Your task to perform on an android device: I want to download the Mount Rushmore photo.
Image 0: 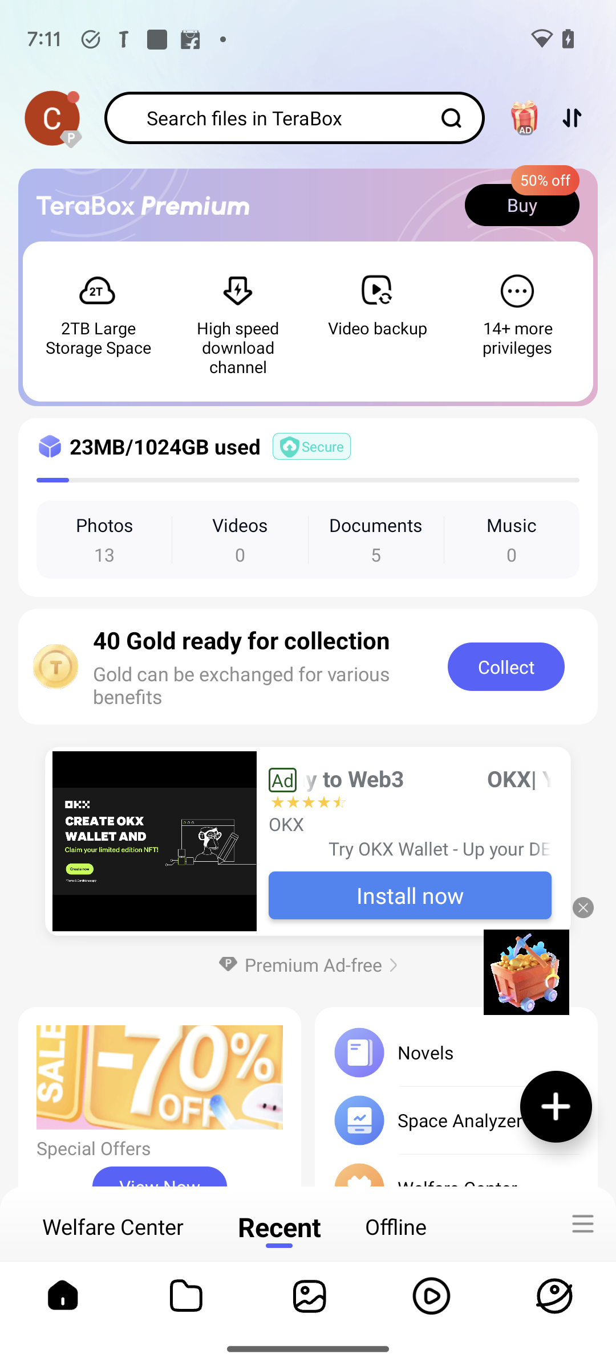
Click on the File icon on the bottom of the screen.
Step 0: click (185, 1296)
Image 1: 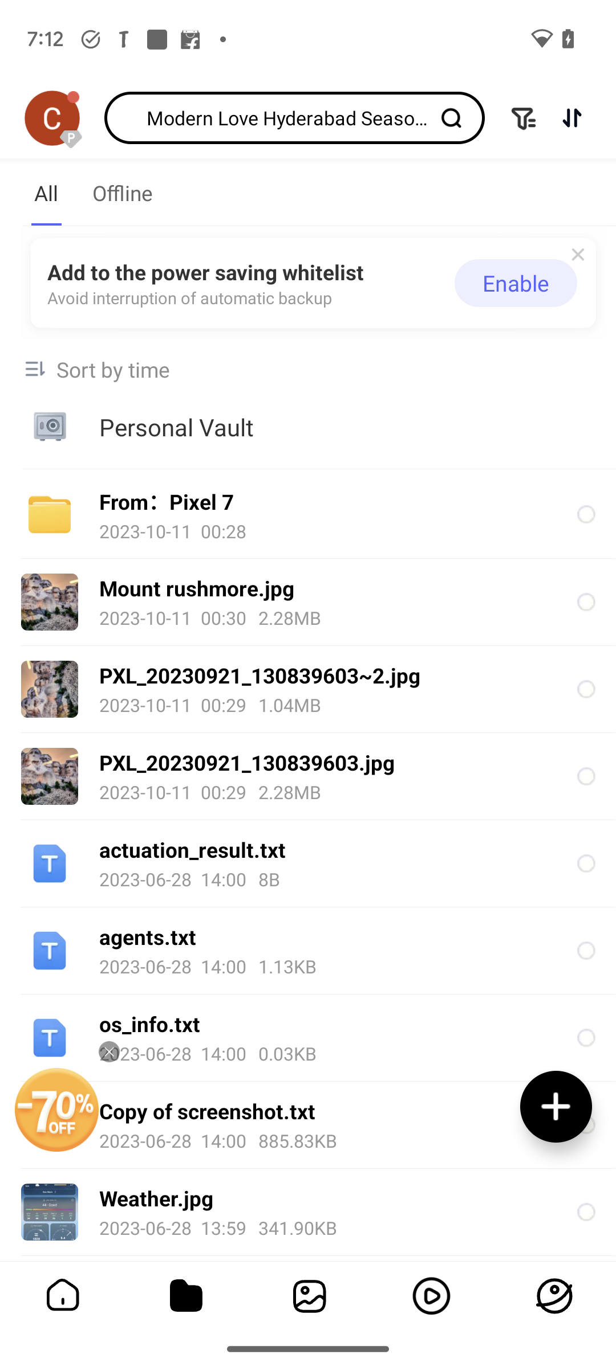
Click on the Mount rushmore.jpg on the screen.
Step 1: click (327, 588)
Image 2: 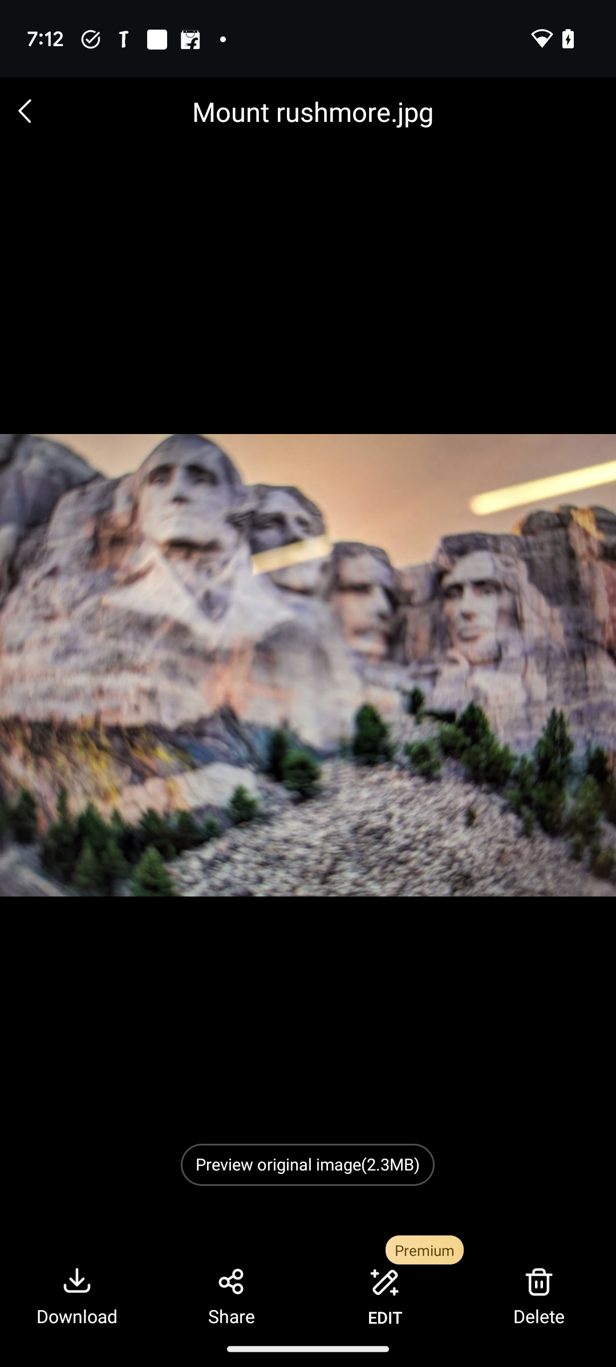
Click on the Download icon on the bottom left corner of the screen.
Step 2: click (77, 1296)
Image 3: 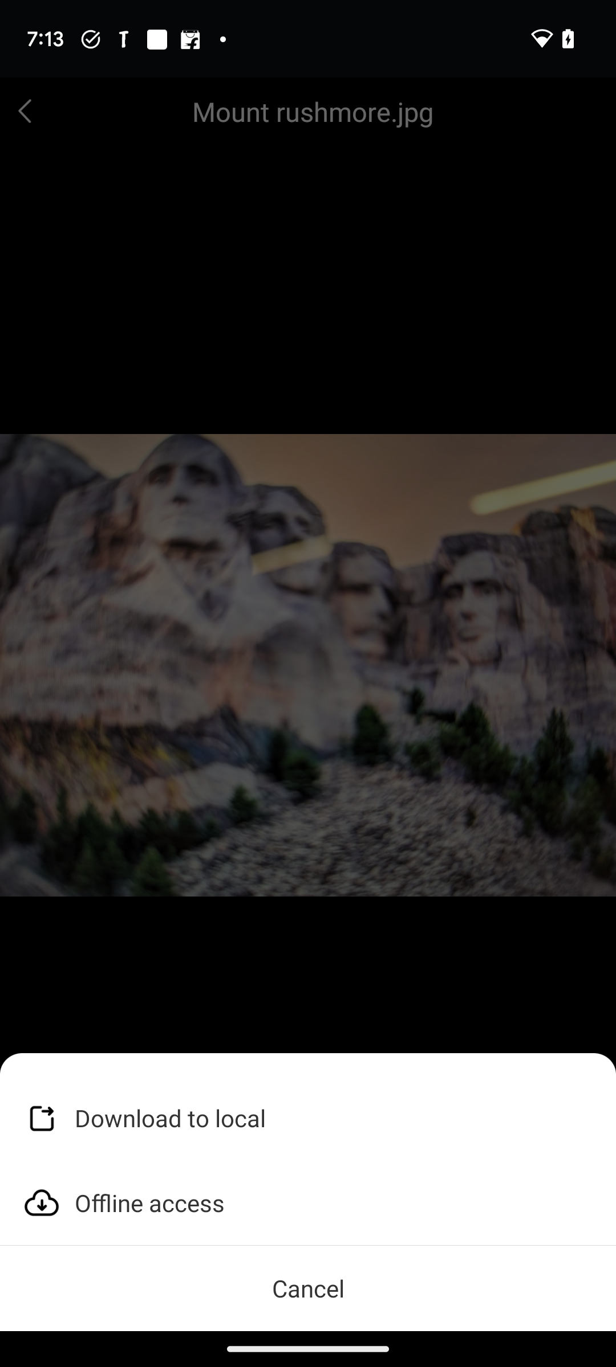
Click on Download to local option on the bottom of the screen.
Step 3: click (308, 1117)
Image 4: 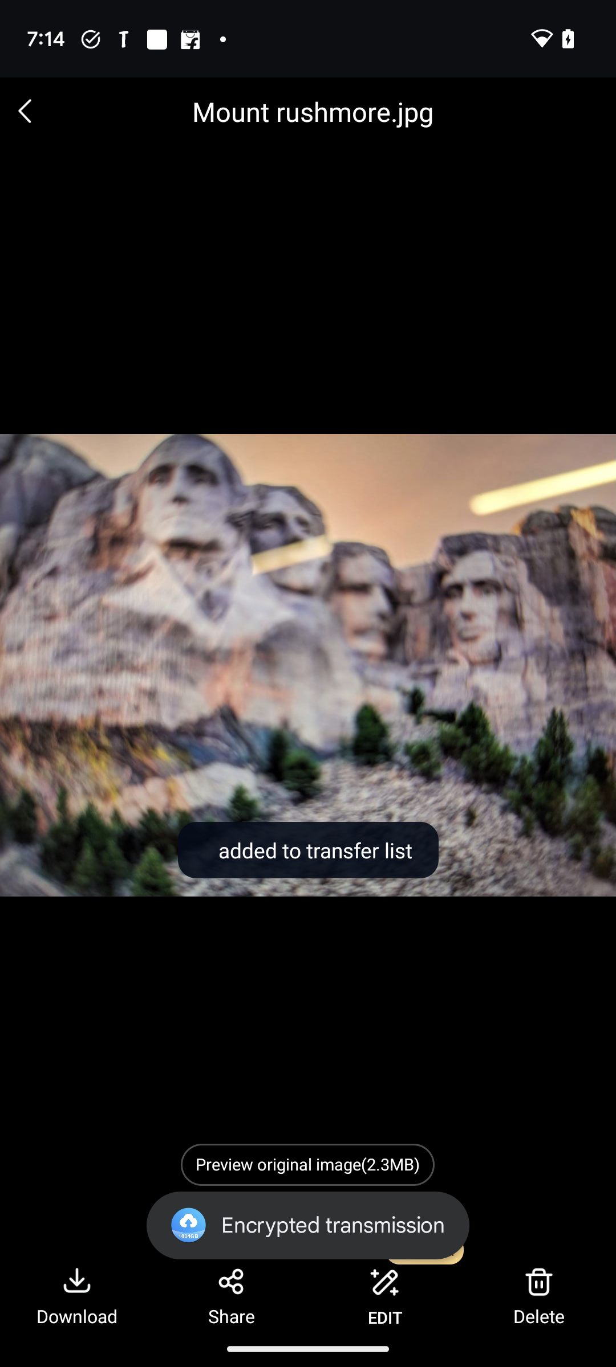
Click on Download to local option on the bottom of the screen.
Step 4: wait